Your task to perform on an android device: Create a stopwatch and perform a one-lap action showing time greater than 10 minutes and then stop the stopwatch
Image 0: 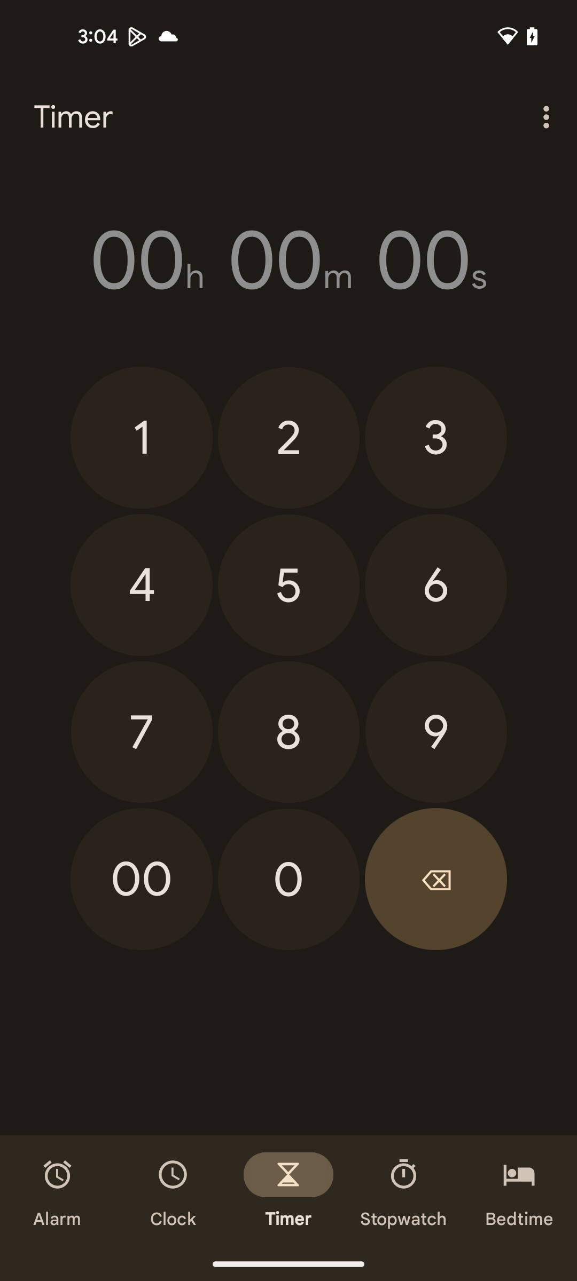
Go to the stopwatch section
Step 0: click (404, 1191)
Image 1: 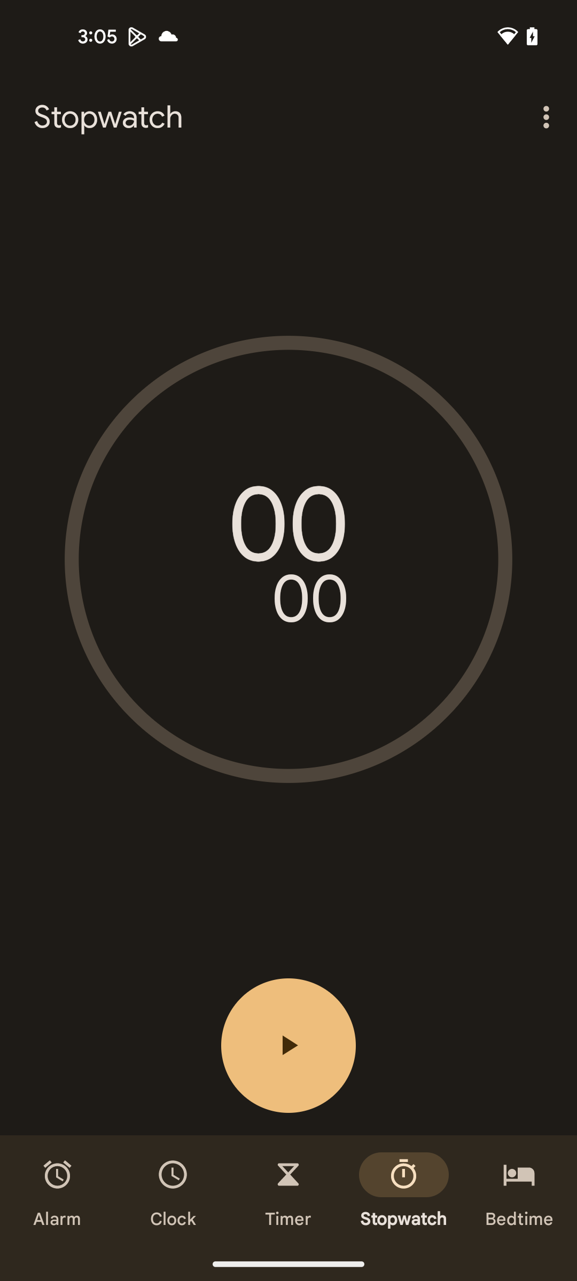
Click on the start button
Step 1: click (288, 1045)
Image 2: 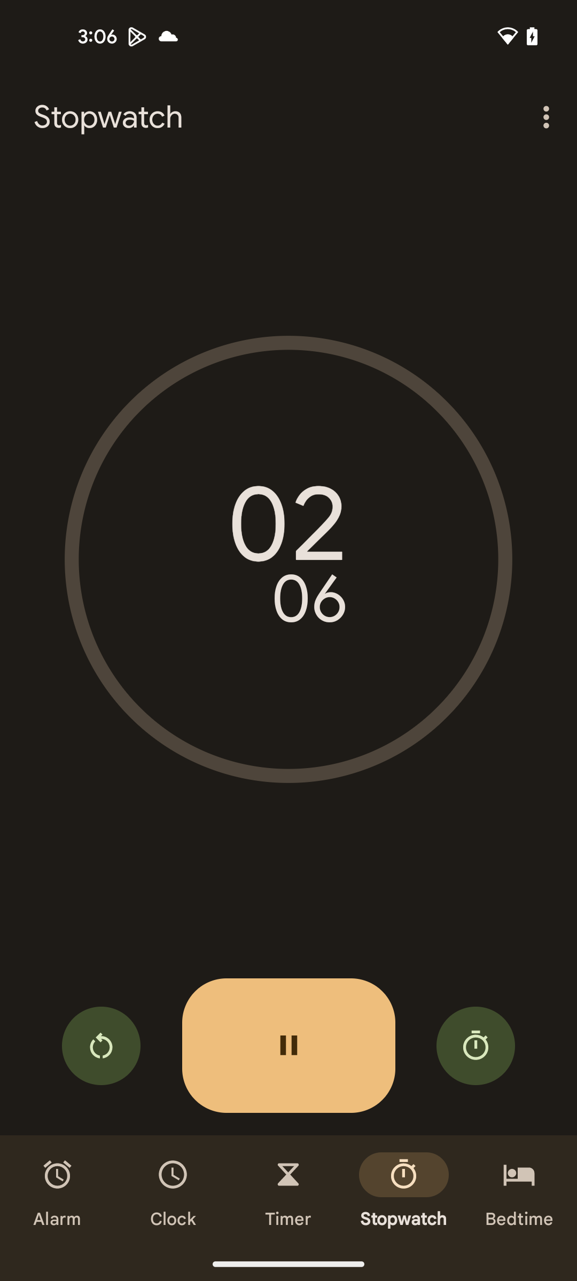
Click on the lap button
Step 2: click (475, 1046)
Image 3: 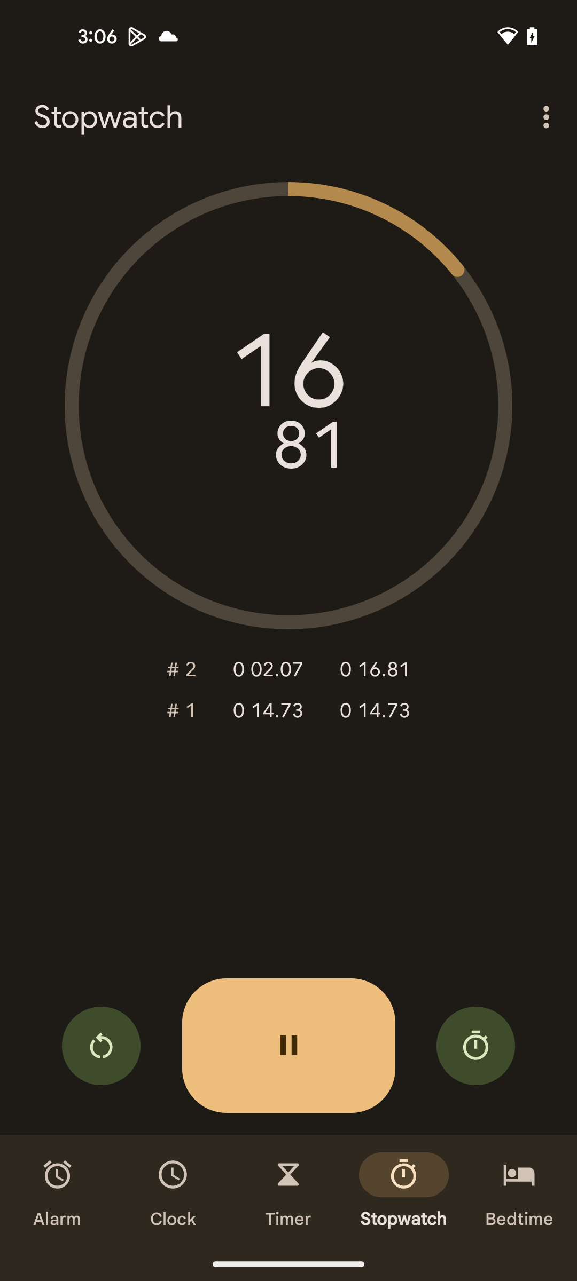
Click on the pause button
Step 3: click (288, 1045)